Your task to perform on an android device: Open ebay app and Search for the Boxing Gloves in the sporting goods category
Image 0: 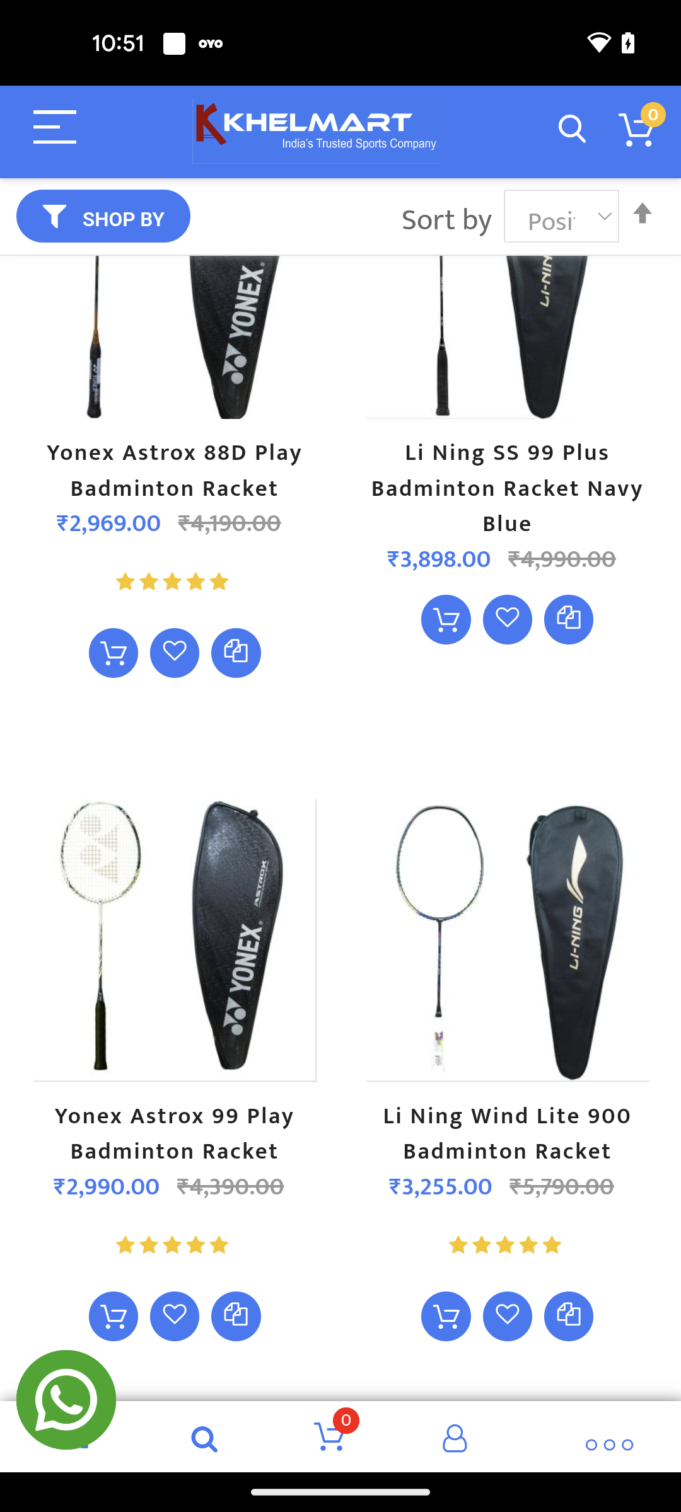
Open ebay app
Step 0: open app "eBay"
Image 1: 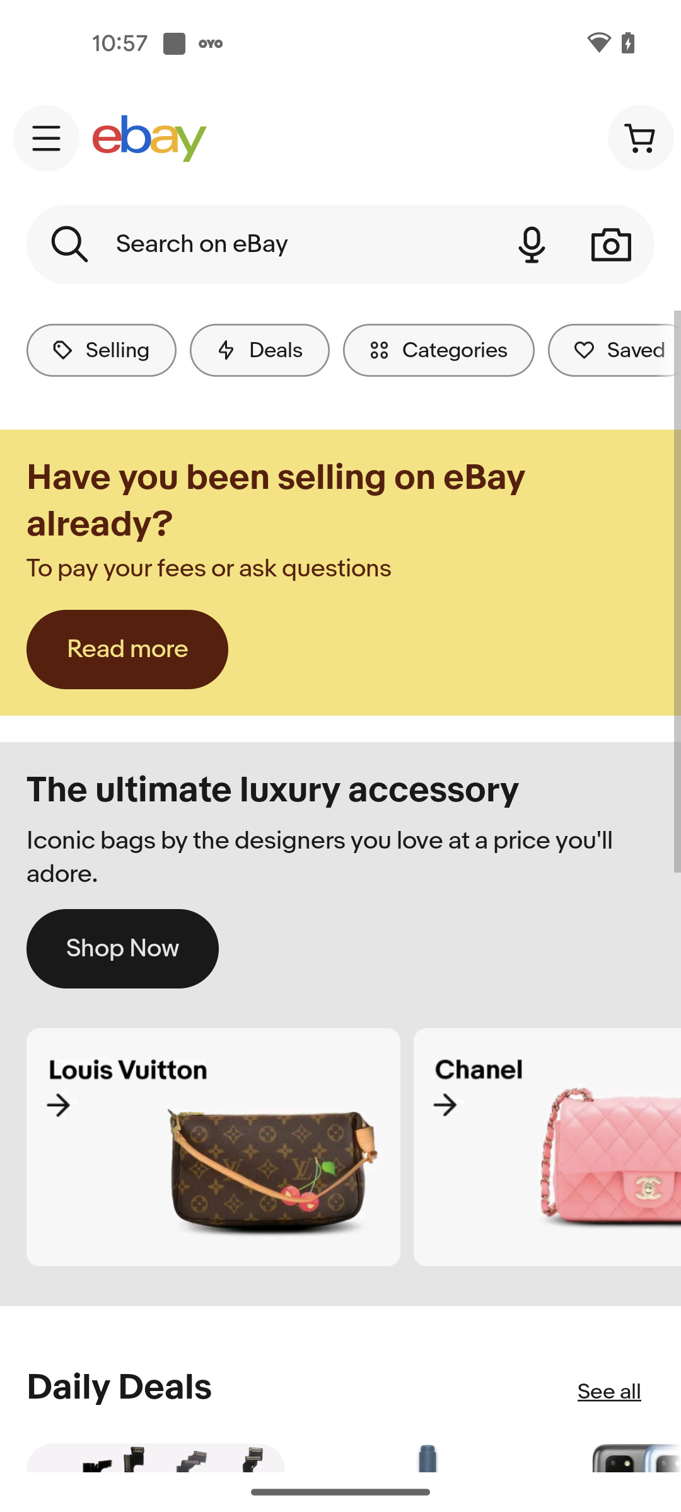
Open the Categories section
Step 1: click (438, 350)
Image 2: 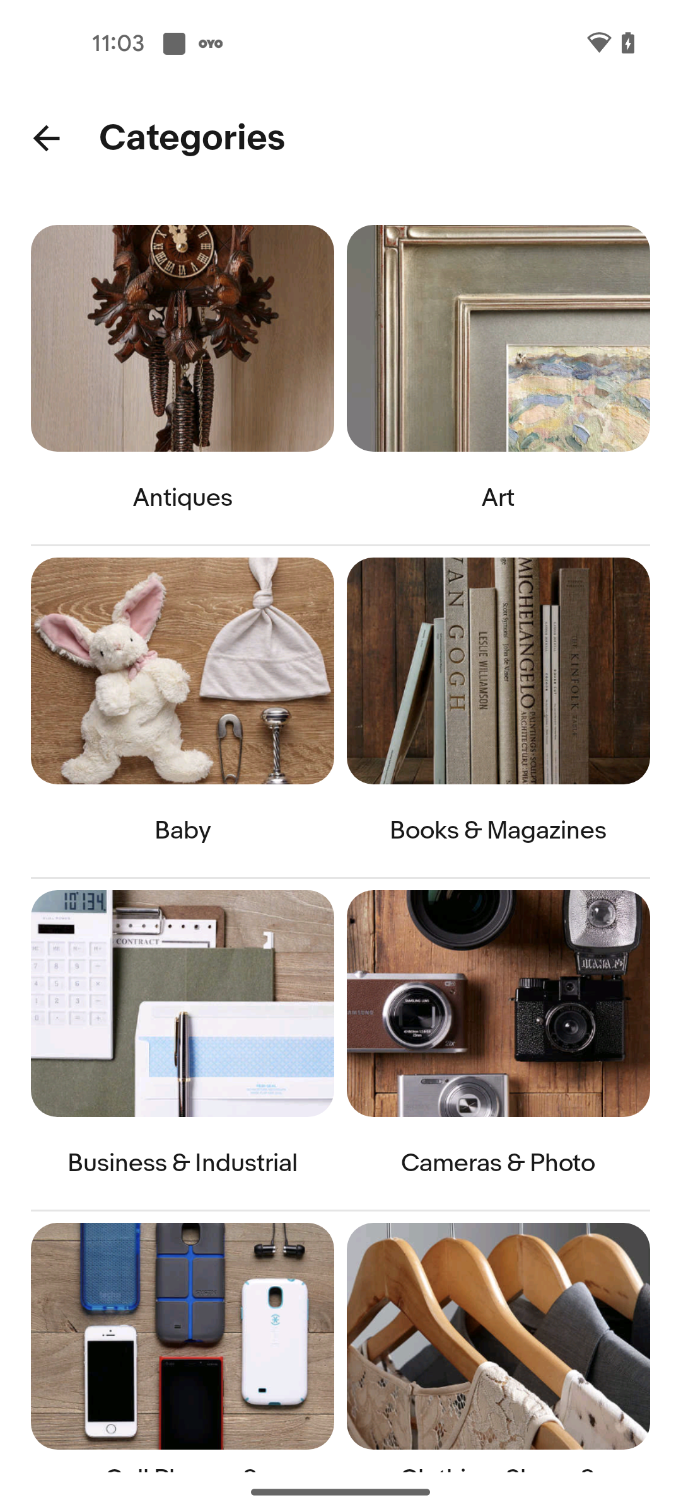
Scroll down to view Sporting goods category
Step 2: scroll down
Image 3: 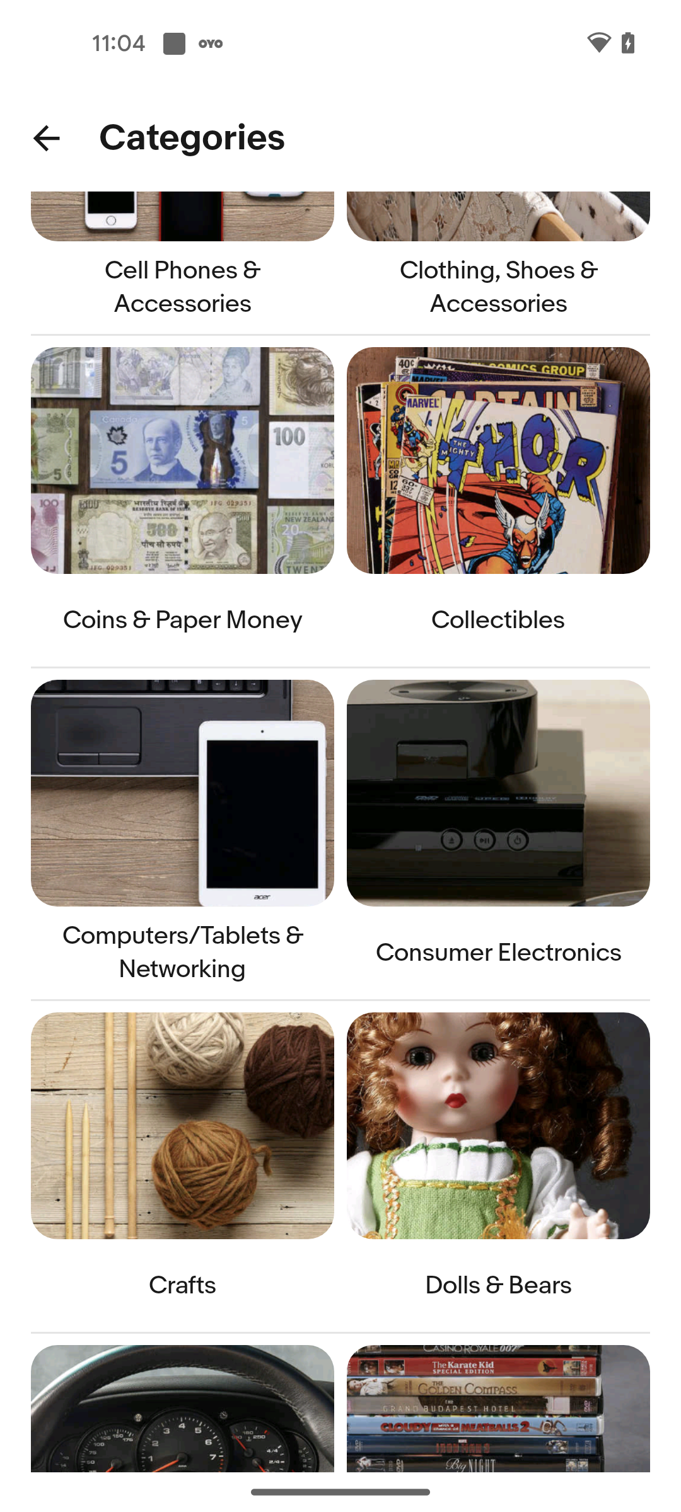
Scroll down to view Sporting goods category
Step 3: scroll down
Image 4: 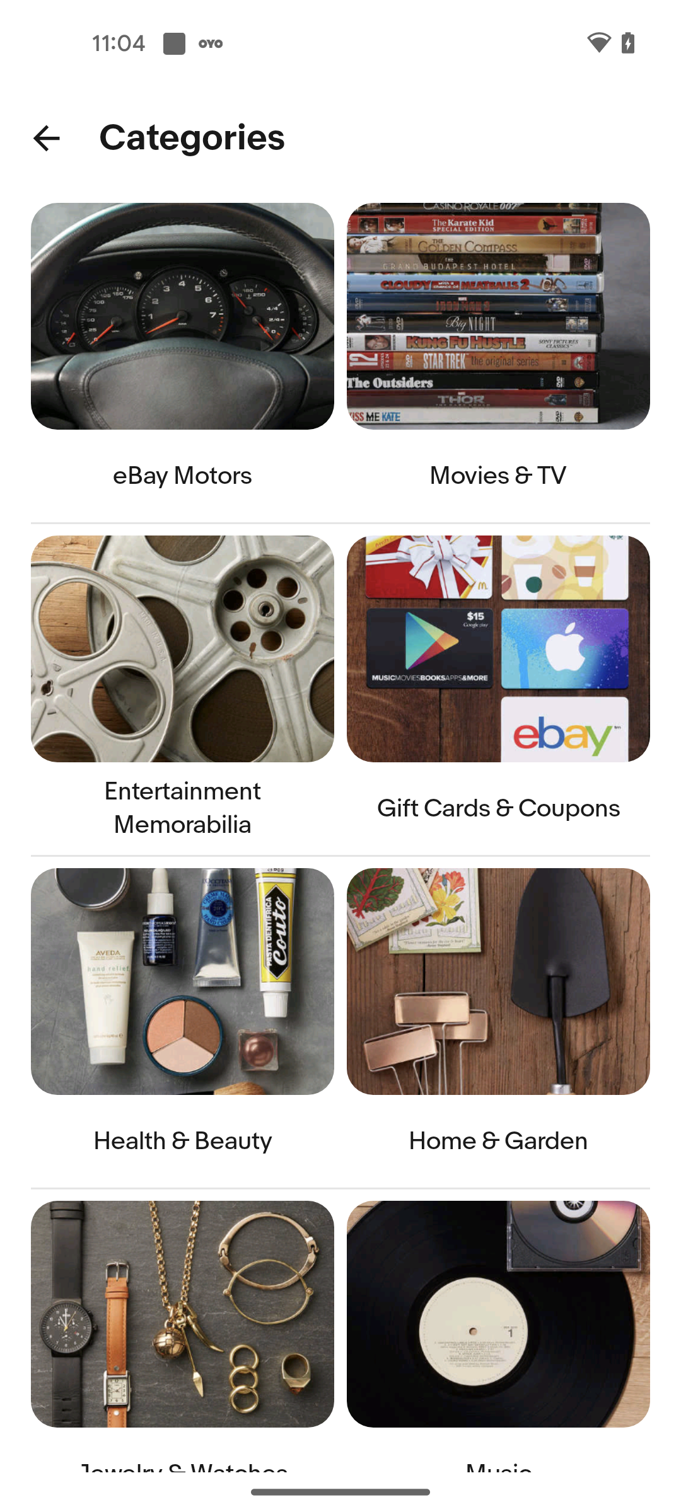
Scroll down to view Sporting goods category
Step 4: scroll down
Image 5: 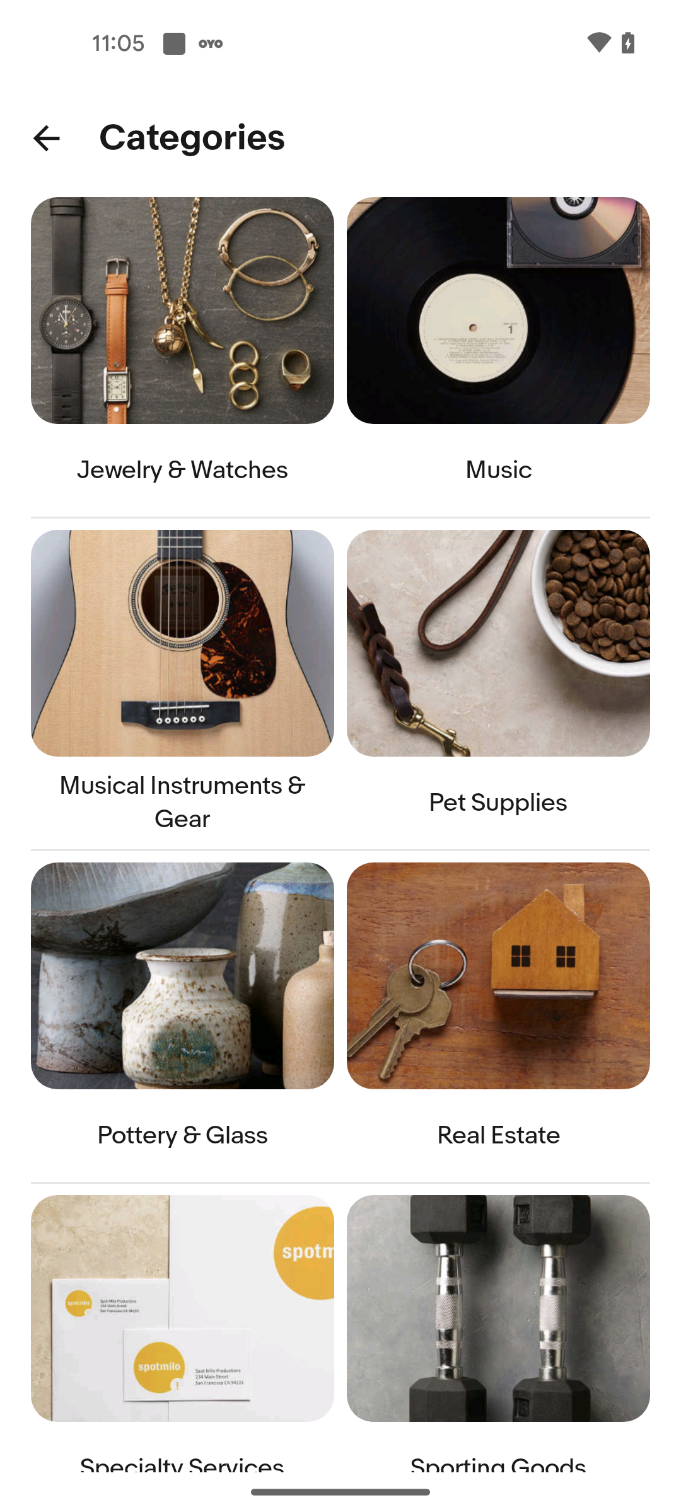
Scroll down to view Sporting goods category
Step 5: scroll down
Image 6: 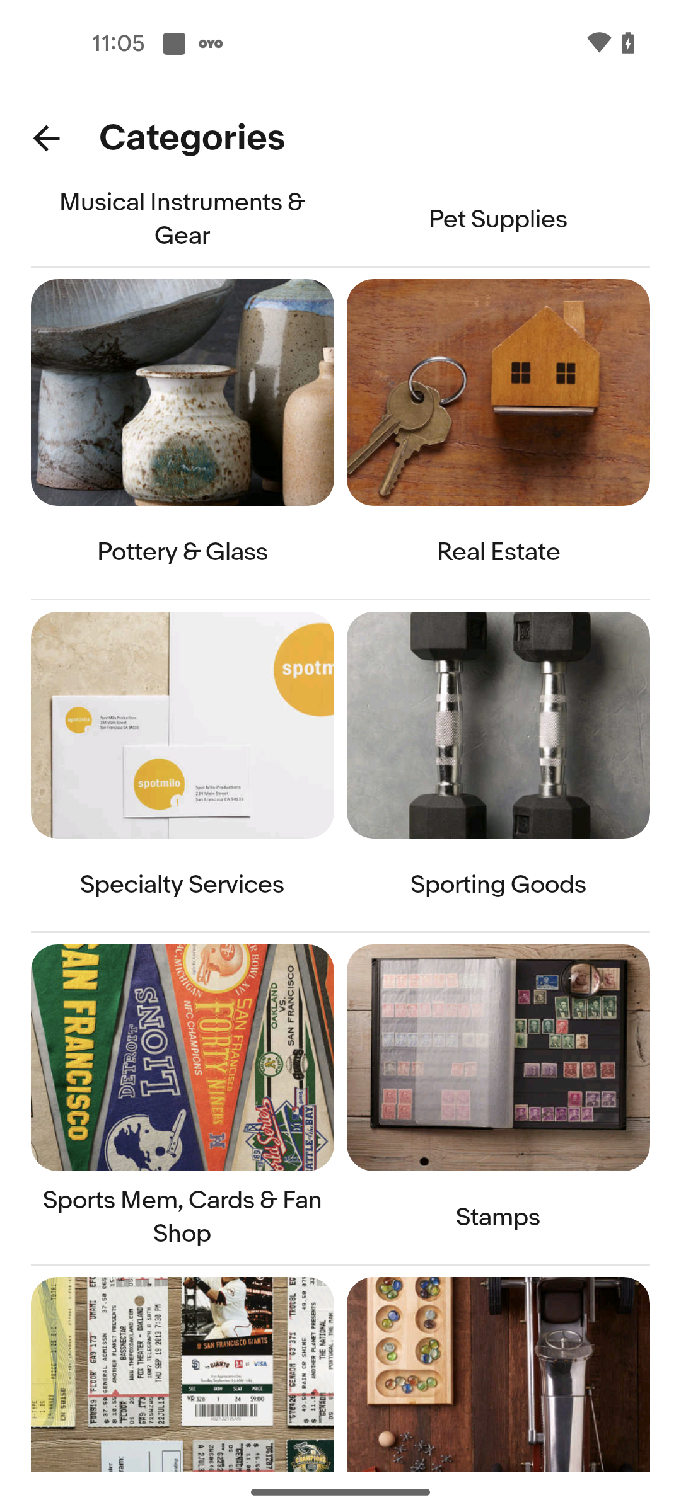
Open the Sporting goods category
Step 6: click (484, 727)
Image 7: 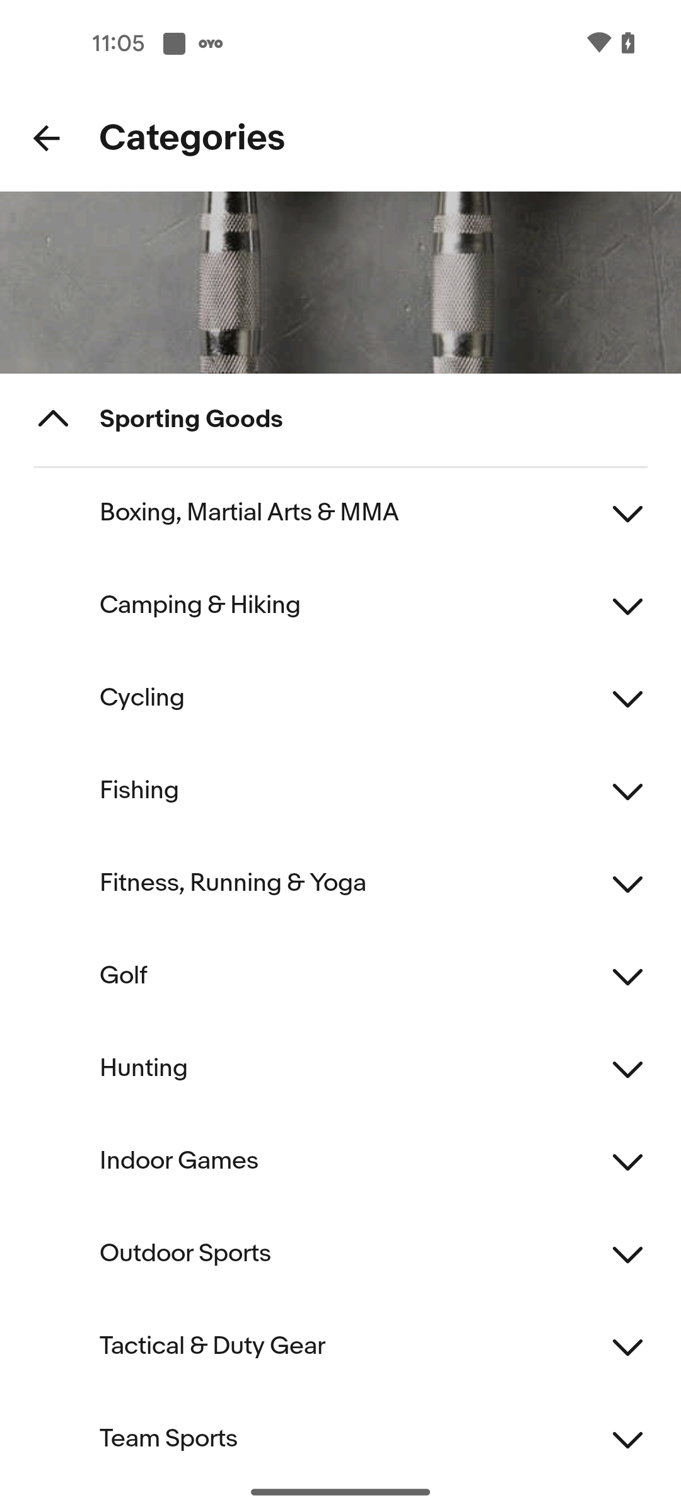
Click on the Boxing, Martial Arts & MMA category
Step 7: click (340, 512)
Image 8: 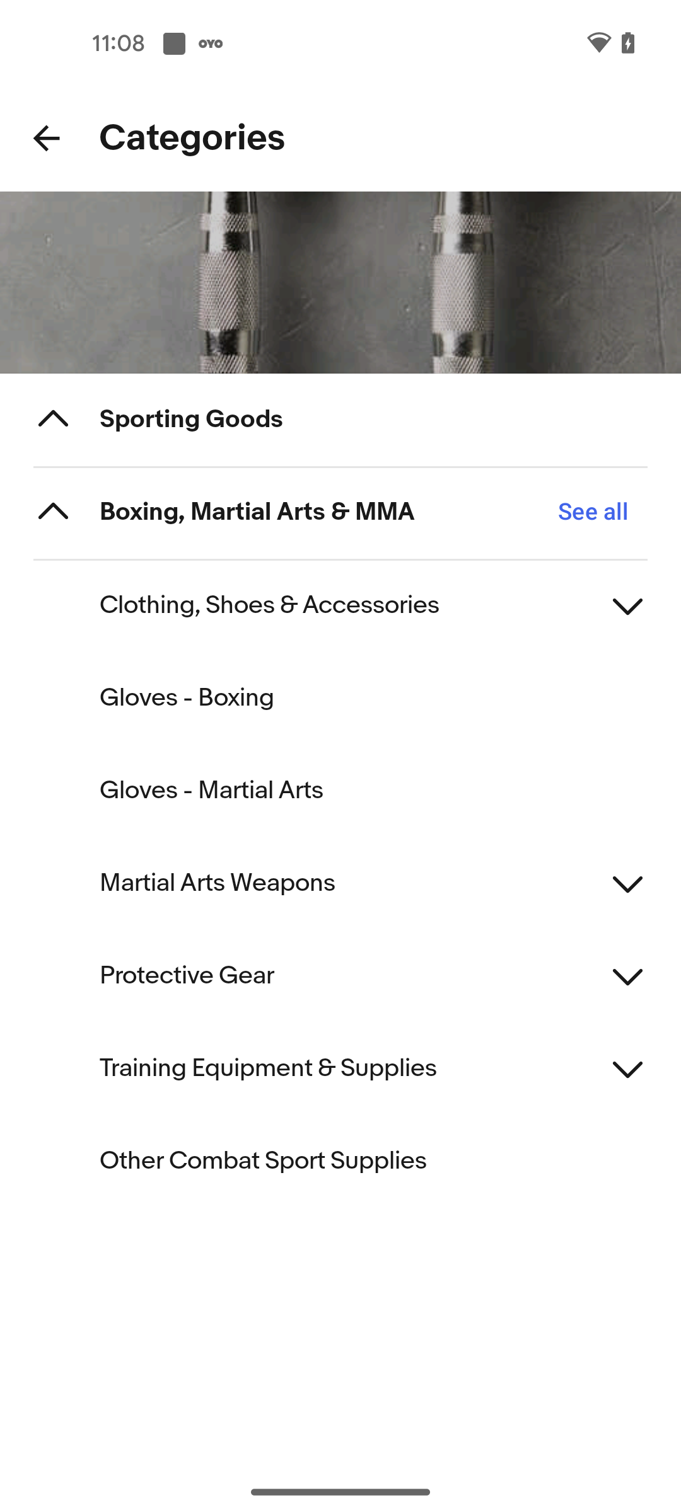
Select the Gloves - Boxing option
Step 8: click (340, 697)
Image 9: 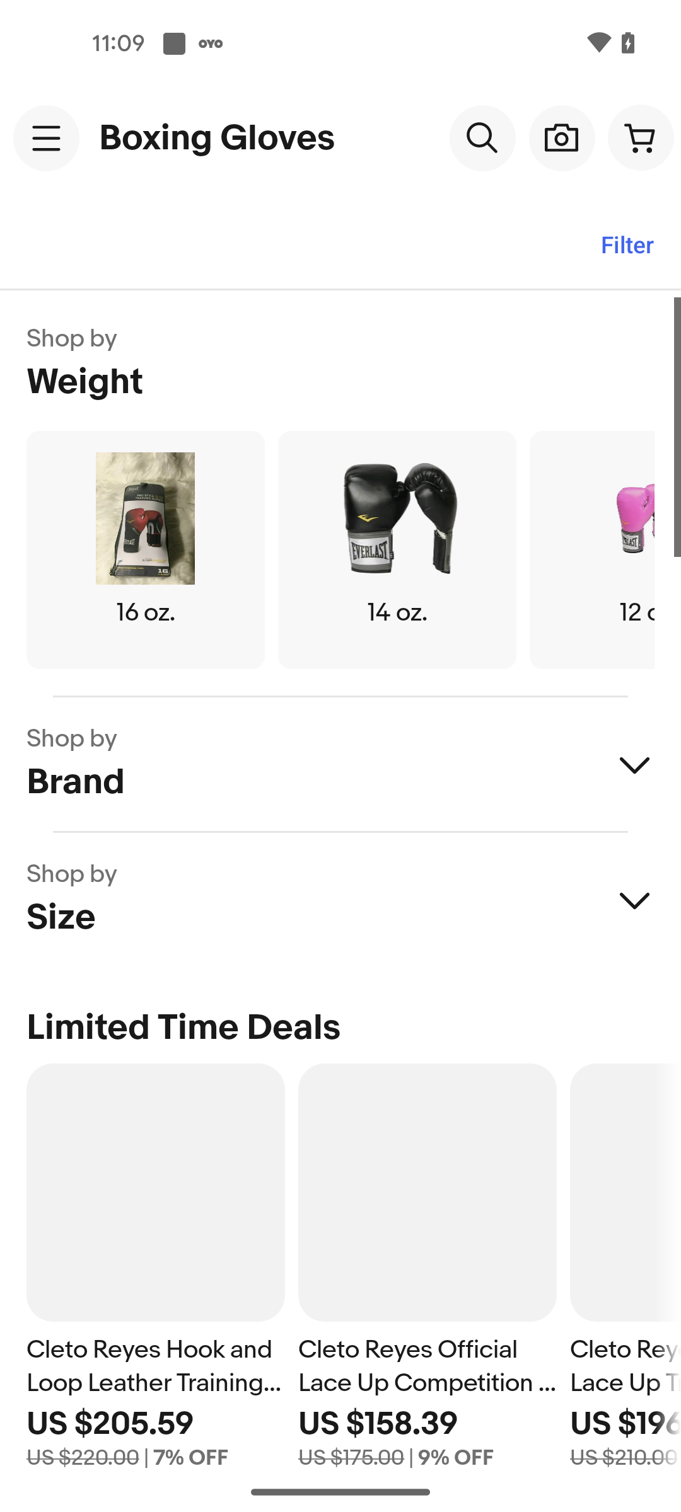
Scroll down to view more results
Step 9: scroll down
Image 10: 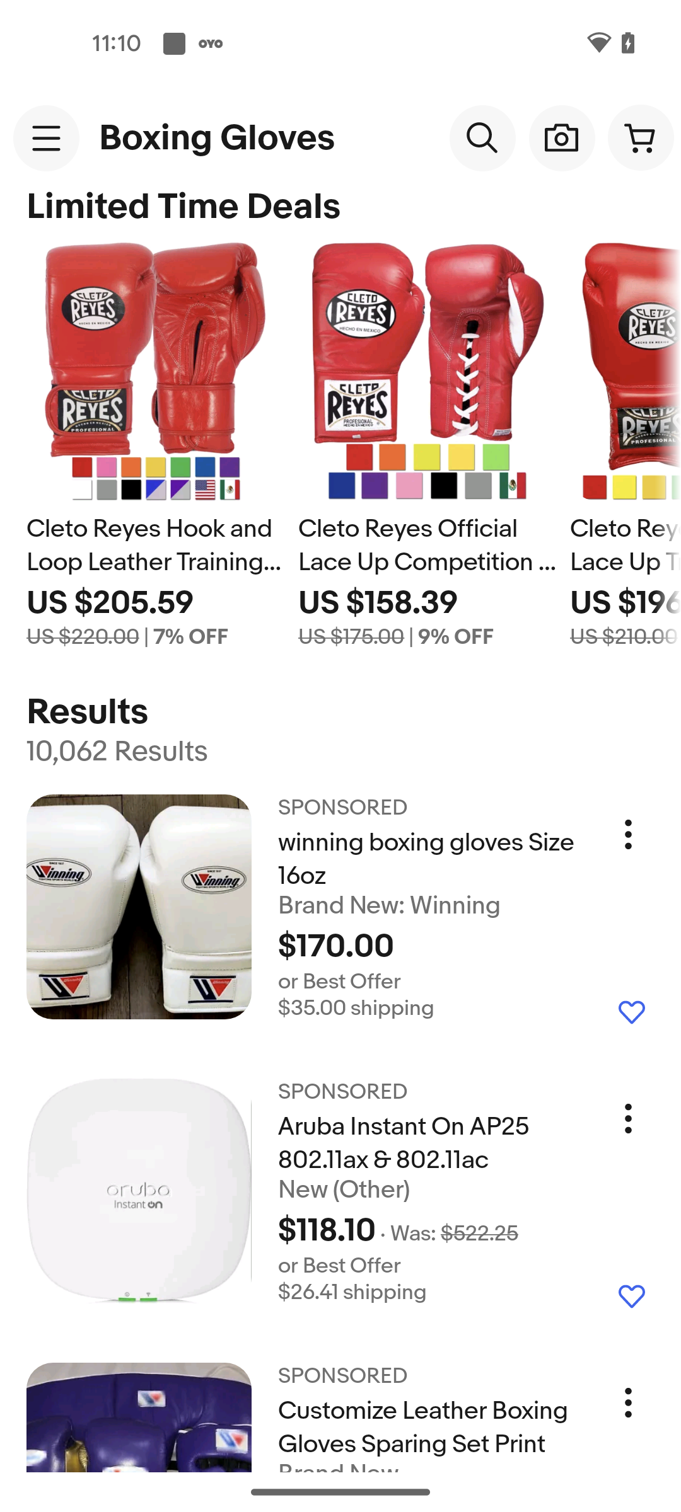
Scroll down to view more results
Step 10: scroll down